Your task to perform on an android device: i wan to save an current audio clip of a birthday song through smart recorder app
Image 0: 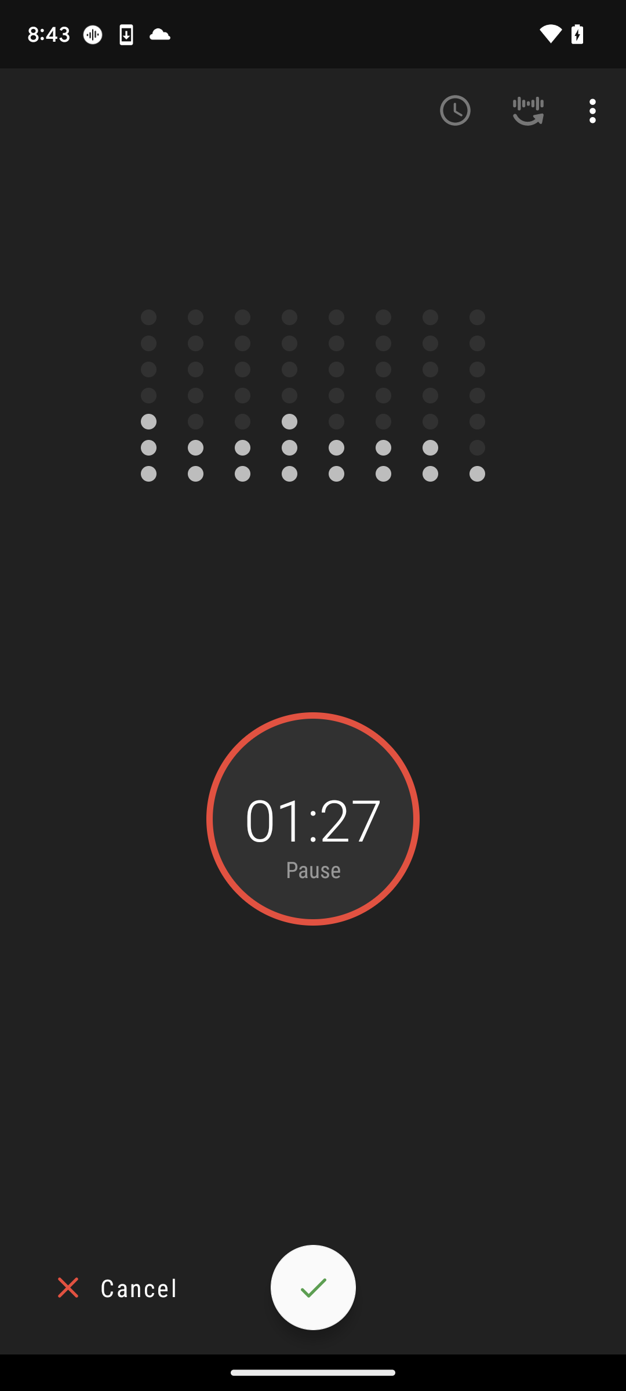
click on save icon (right arrow ) at the lower center of the screen
Step 0: click (313, 1287)